Your task to perform on an android device: The gardening club meeting has been rescheduled by one hour, so set the alarm for 9:00 PM in the clock app.
Image 0: 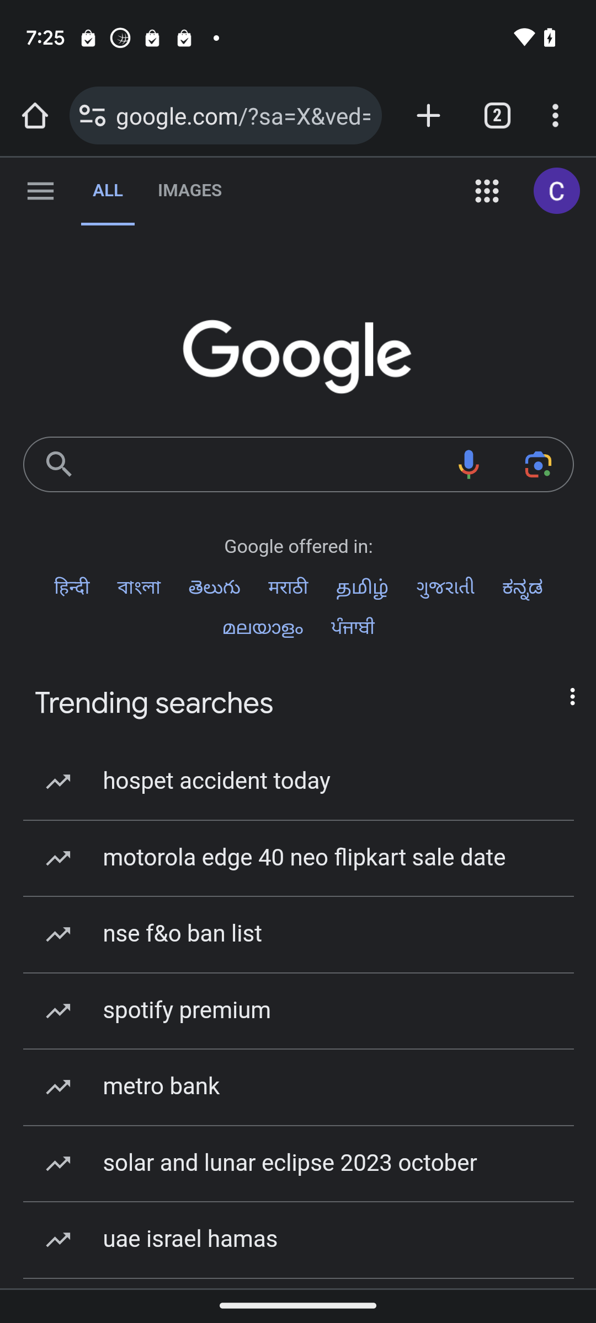
Open the clock app
Step 0: open app "Clock"
Image 1: 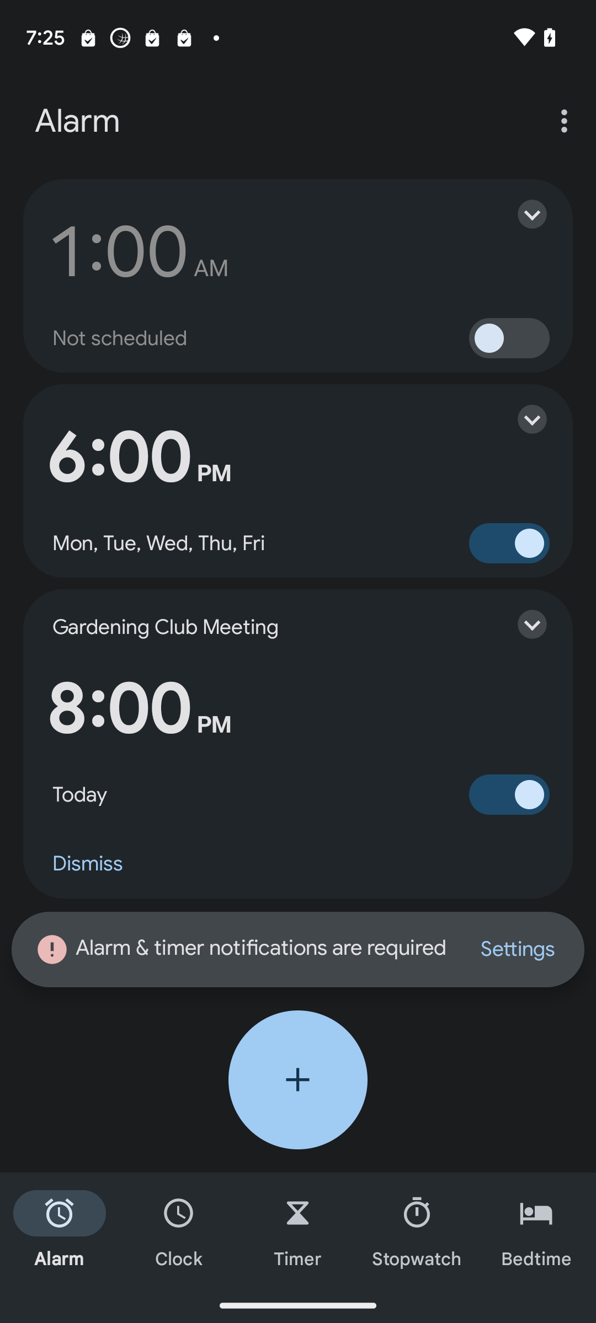
Click on the gardening club meeting alarm
Step 1: click (298, 744)
Image 2: 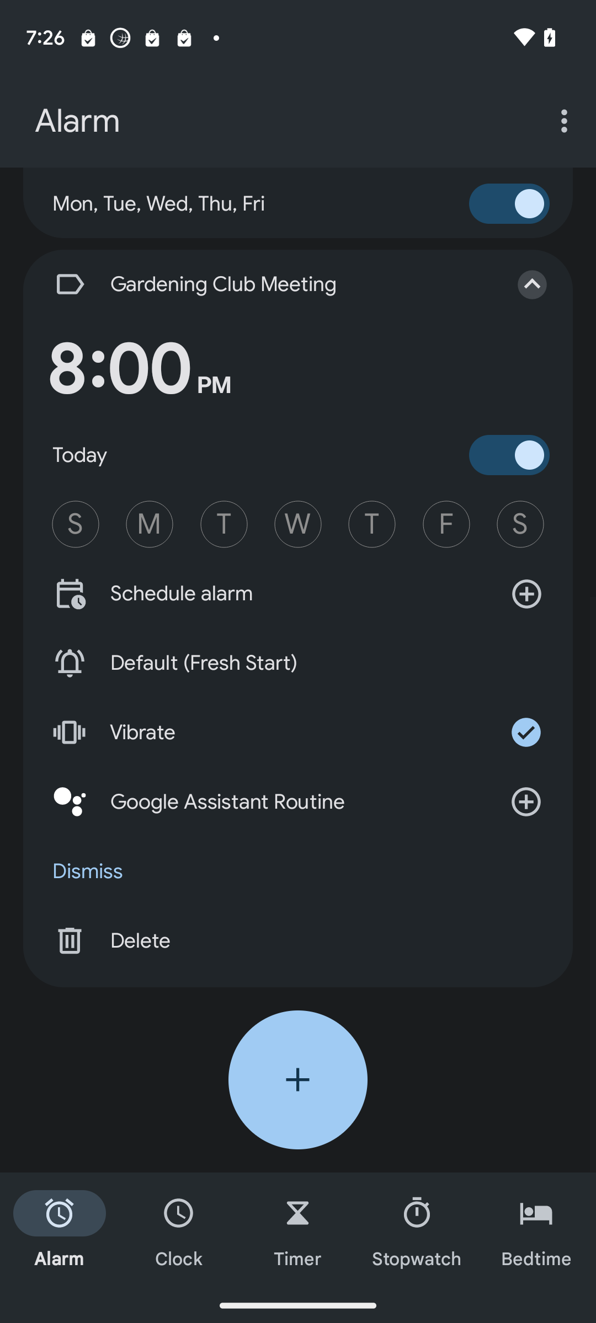
click on the hours section
Step 2: click (139, 369)
Image 4: 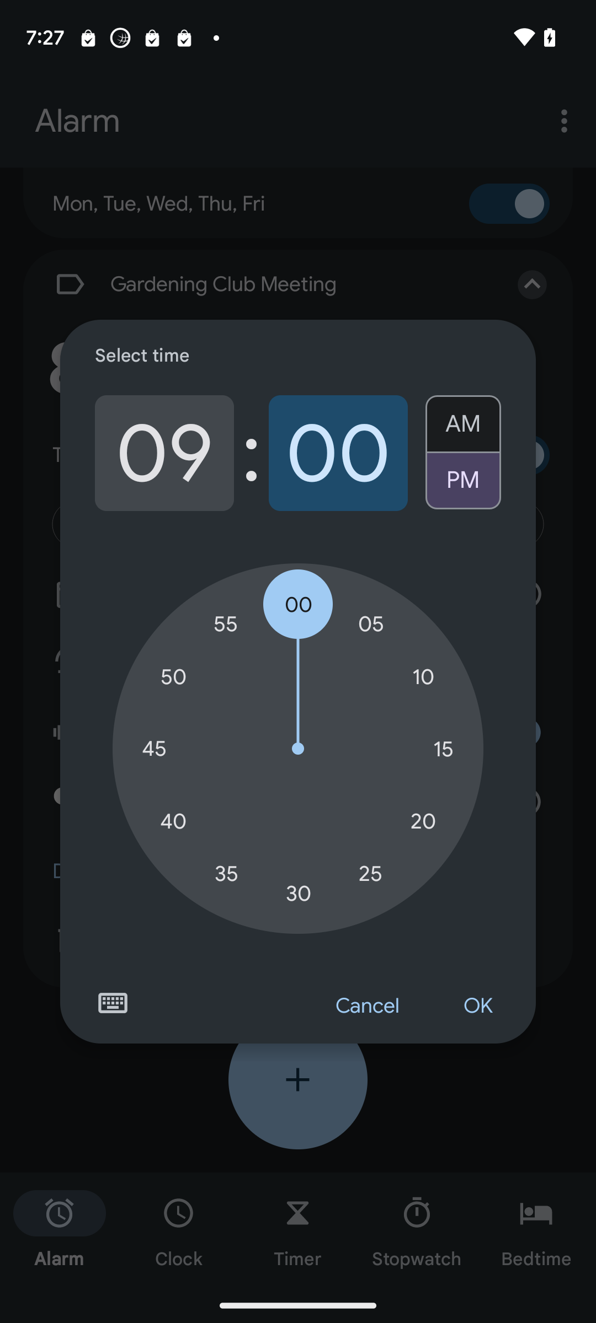
Click on the ok option
Step 4: click (477, 1006)